Your task to perform on an android device:  Open the Gmail App, Toggle on the switch for notification and set the notification on 1 week before at 9 AM of Task Feedback Meeting Event. 
Image 0: 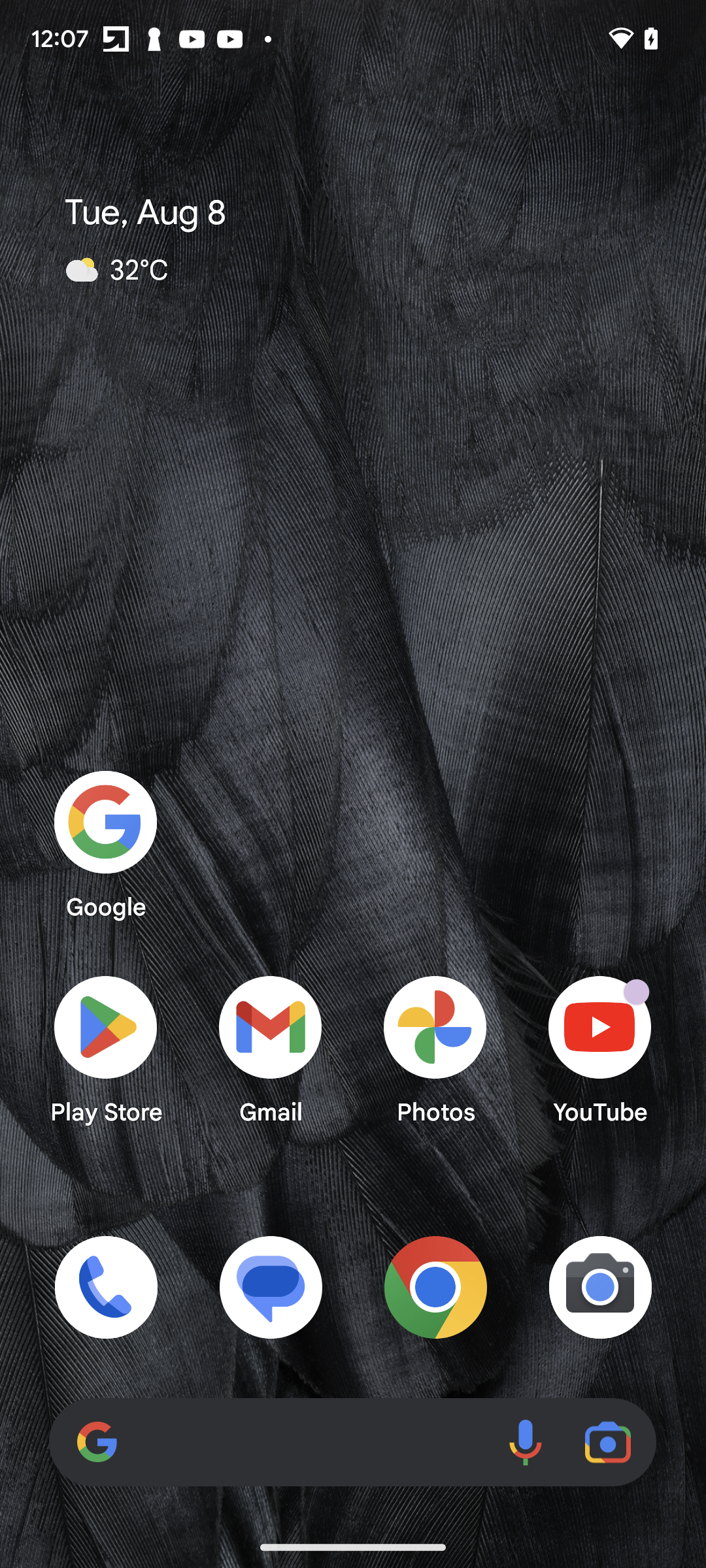
Open the Gmail App
Step 0: open app "Gmail"
Image 1: 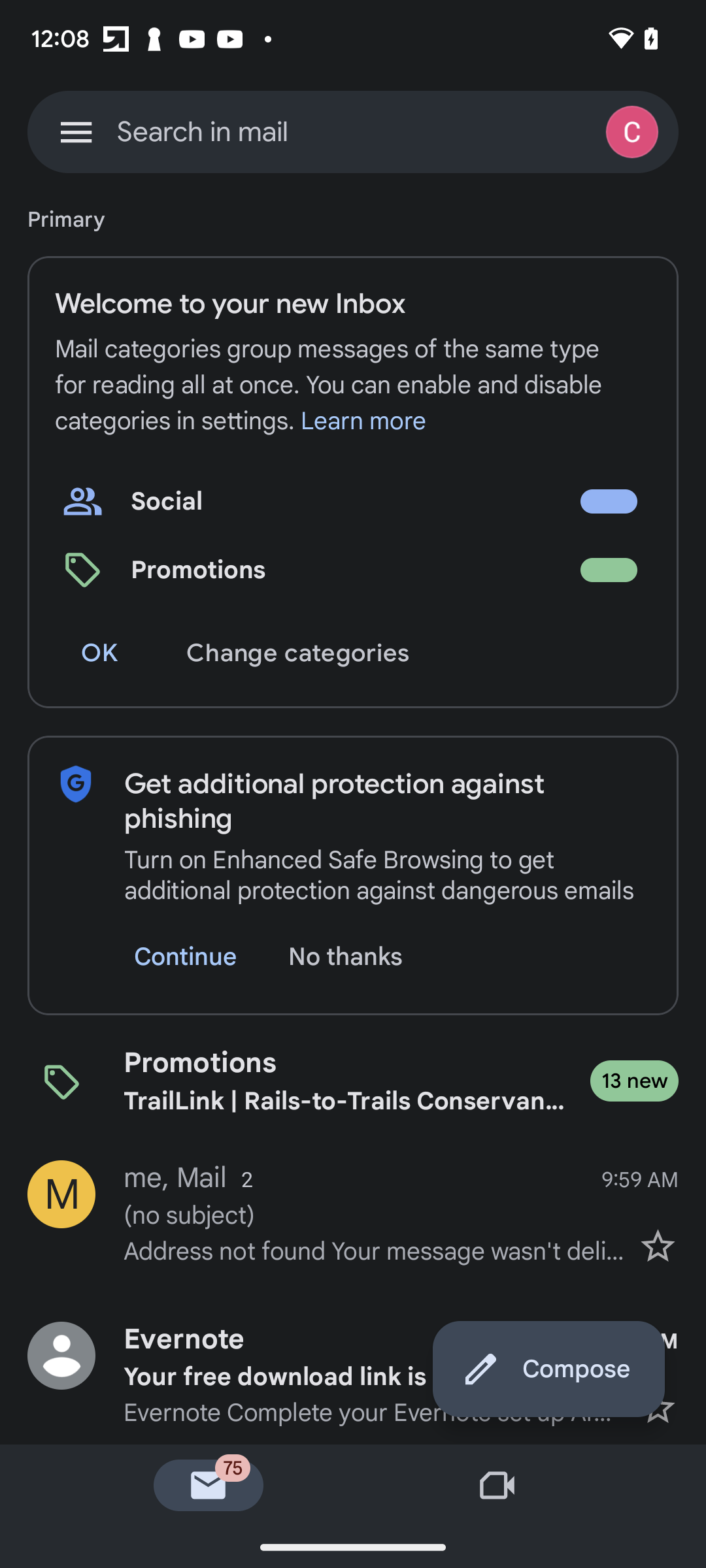
Click on the three horizontal line 
Step 1: click (76, 131)
Image 2: 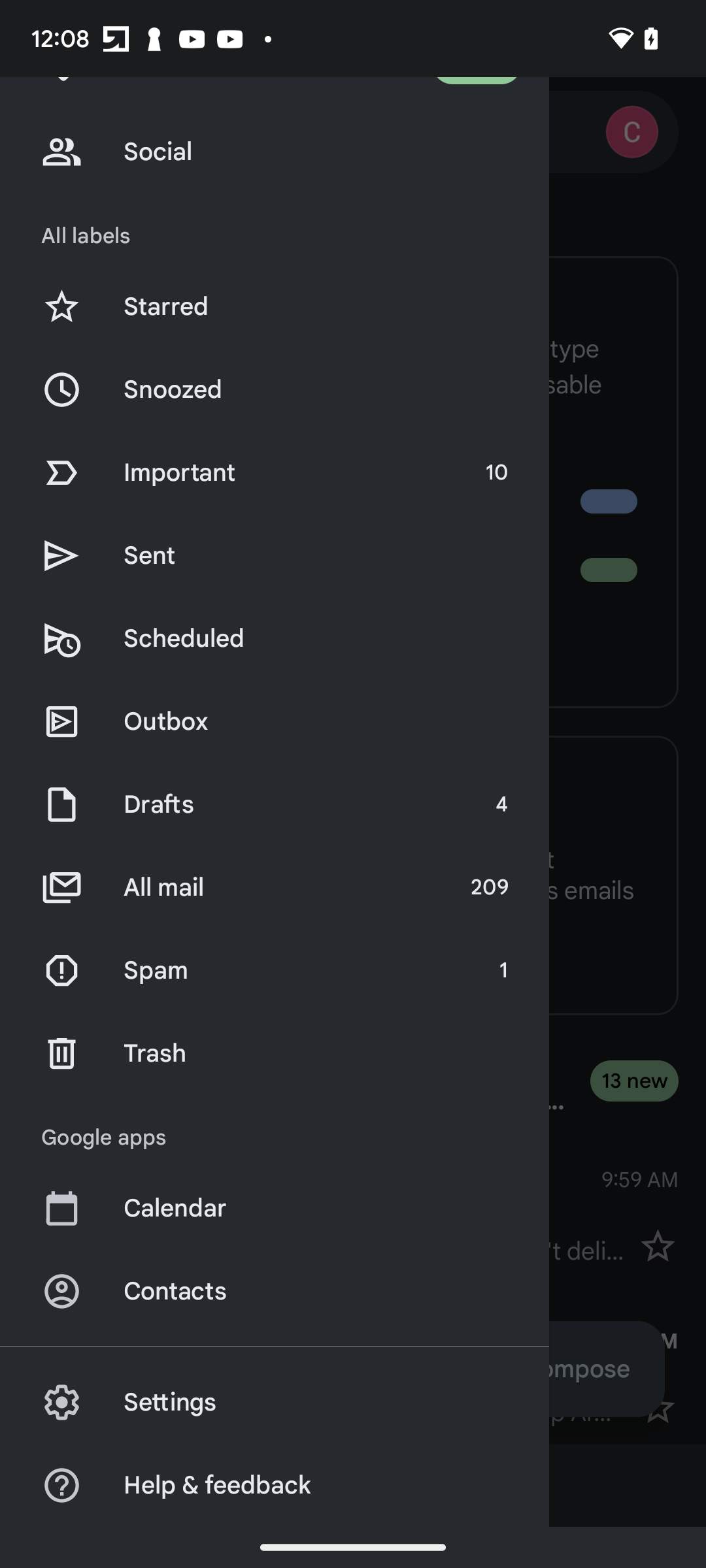
Click on the Calendar Option 
Step 2: click (329, 1208)
Image 4: 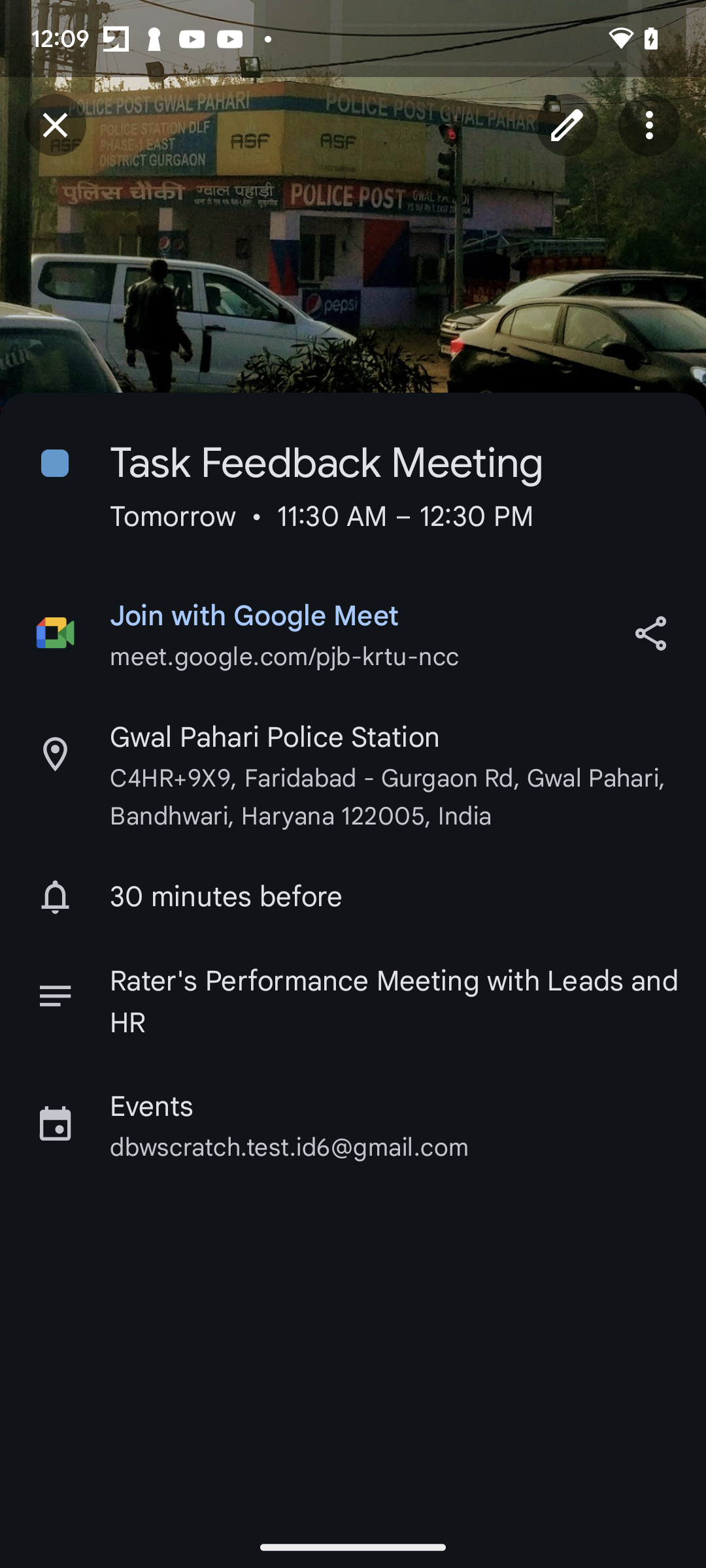
Click on the Edit Button 
Step 4: click (567, 125)
Image 5: 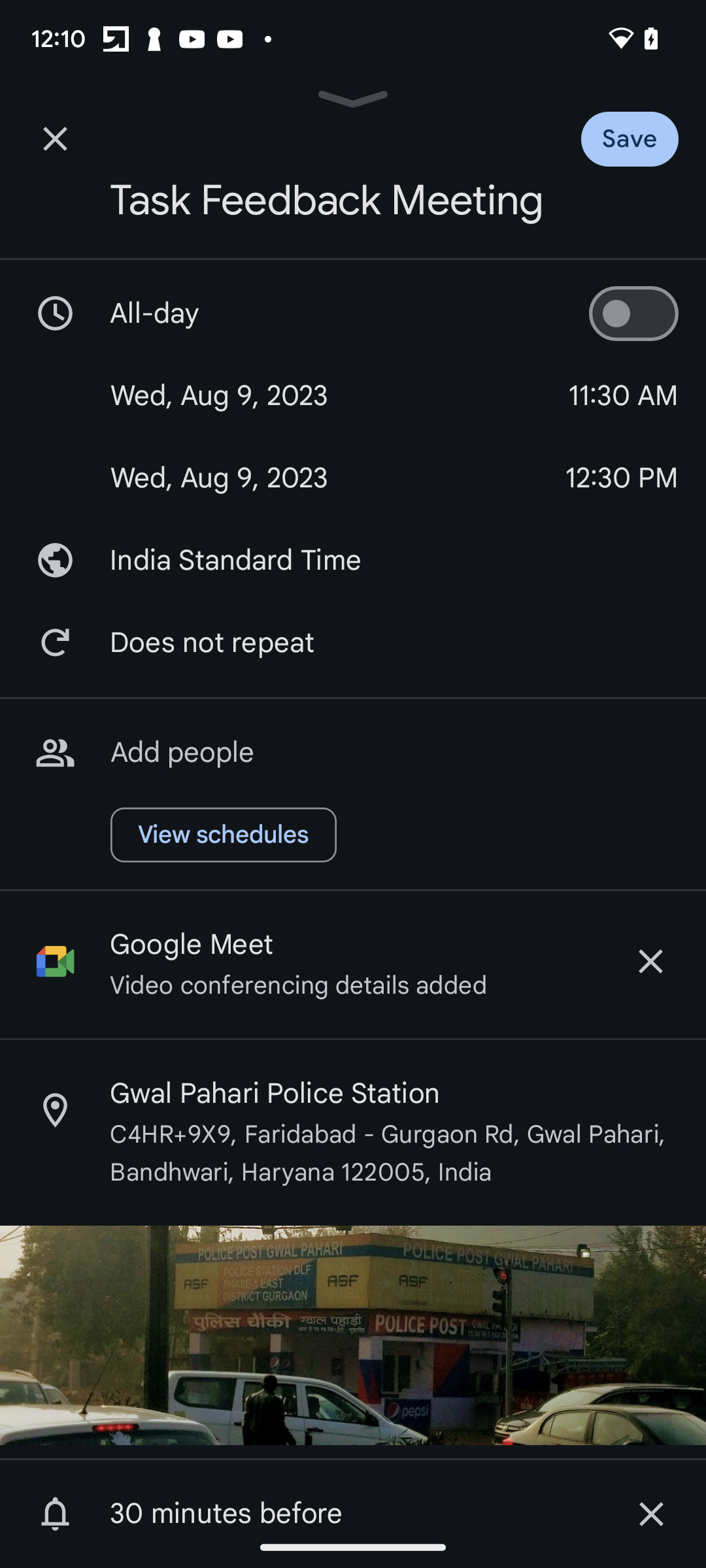
Switch on the Toggle Button for Notifications 
Step 5: click (633, 313)
Image 6: 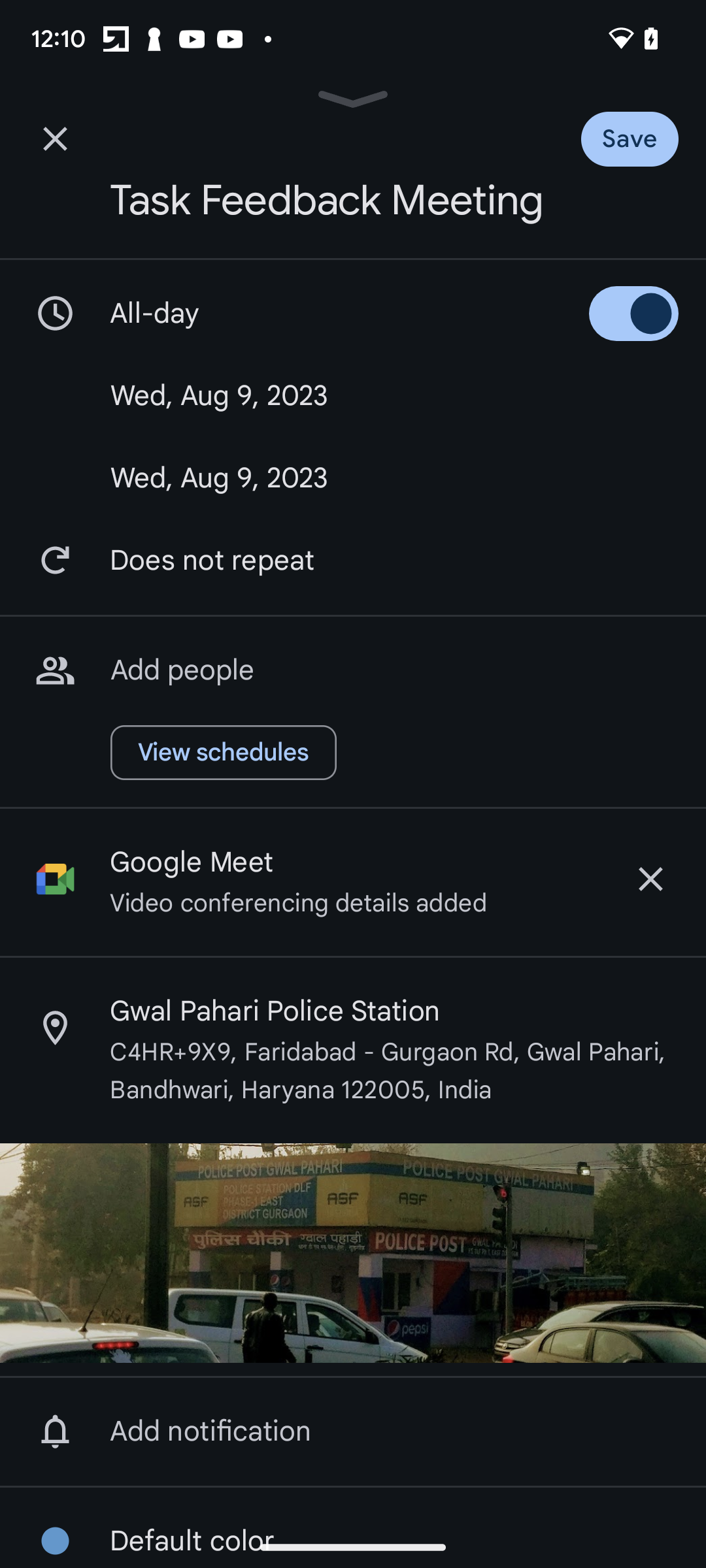
Click on the Add Notification Section 
Step 6: click (210, 1431)
Image 8: 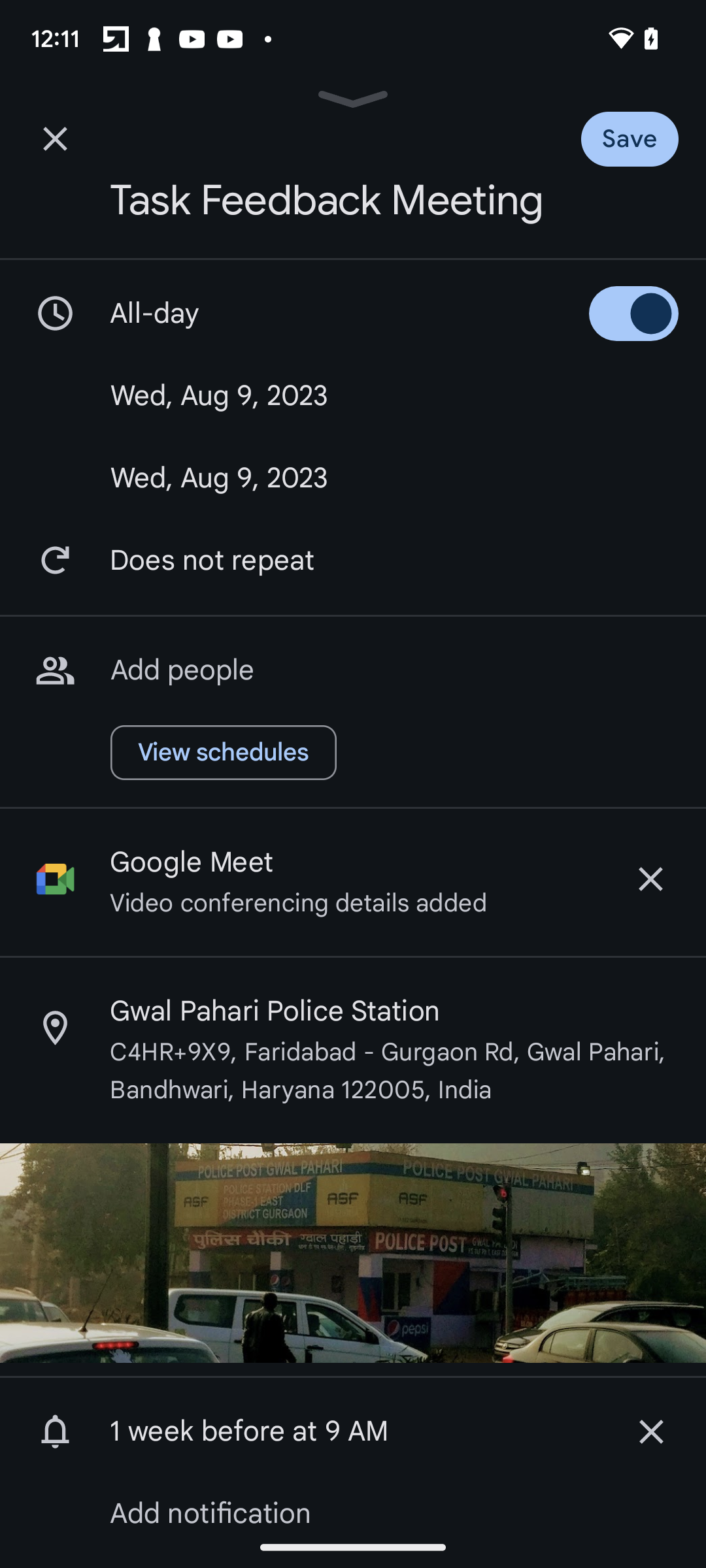
Click on the Save button 
Step 8: click (658, 131)